Your task to perform on an android device: Read the reviews from other shoppers about the Nova NHS 860 hair straightener (black).
Image 0: 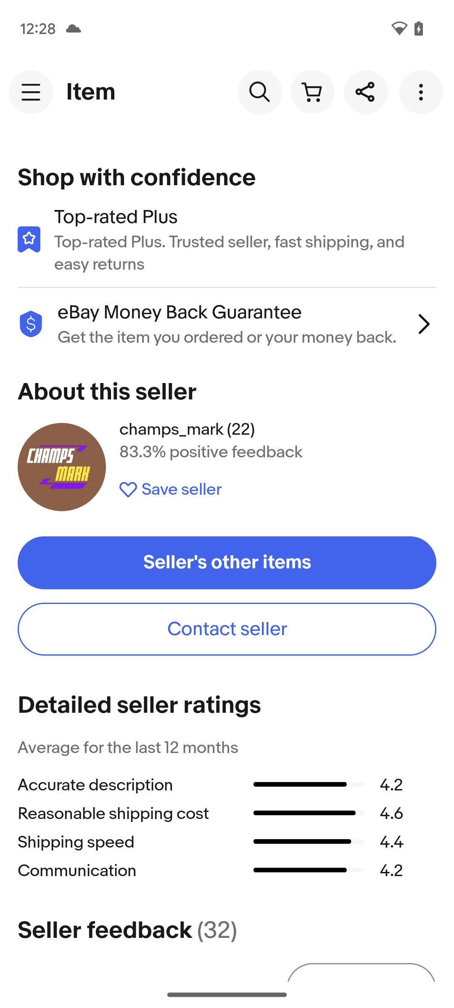
Scroll up on the screen.
Step 0: scroll down
Image 1: 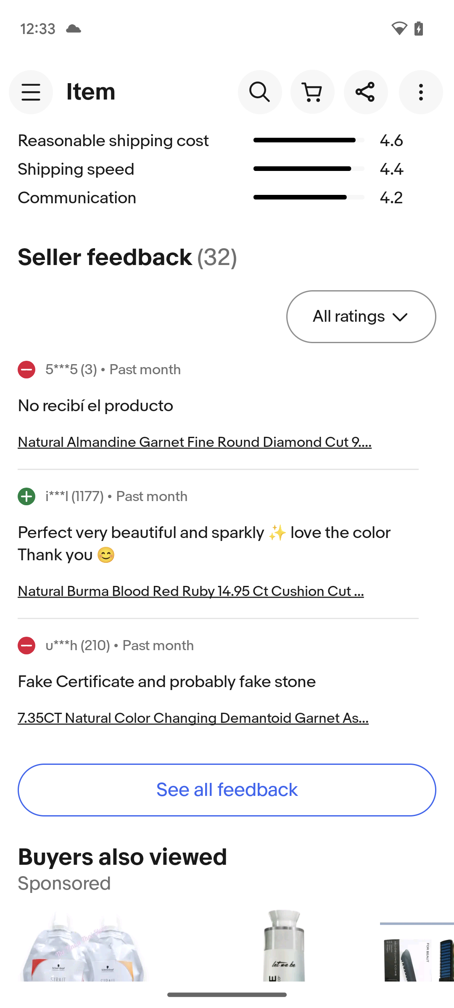
Click on "See all feedback" to read other shoppers reviews.
Step 1: click (227, 790)
Image 2: 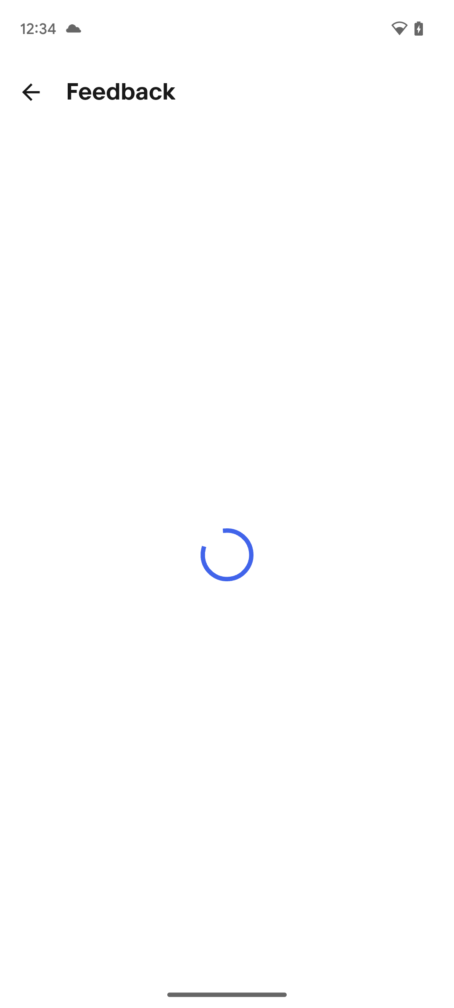
Click on "See all feedback" to read other shoppers reviews.
Step 2: wait